Your task to perform on an android device: The second product on the list appears to be a good fit for my needs, so I'd like to see more about it.
Image 0: 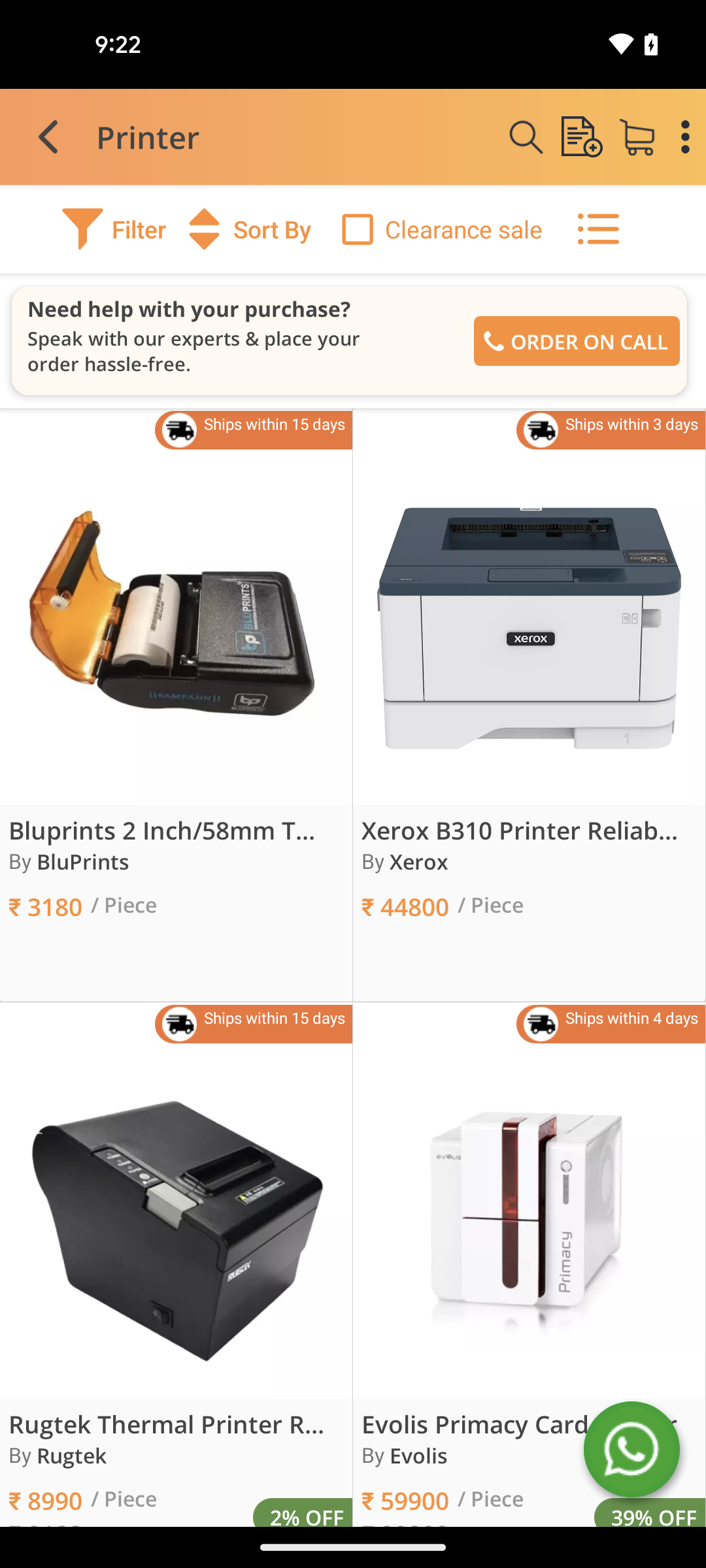
click to open the second product from the list
Step 0: click (556, 517)